Your task to perform on an android device: For My grocery I needed Oats so search for the "Saffola Classic Masala oats" on the Blinkit app.
Image 0: 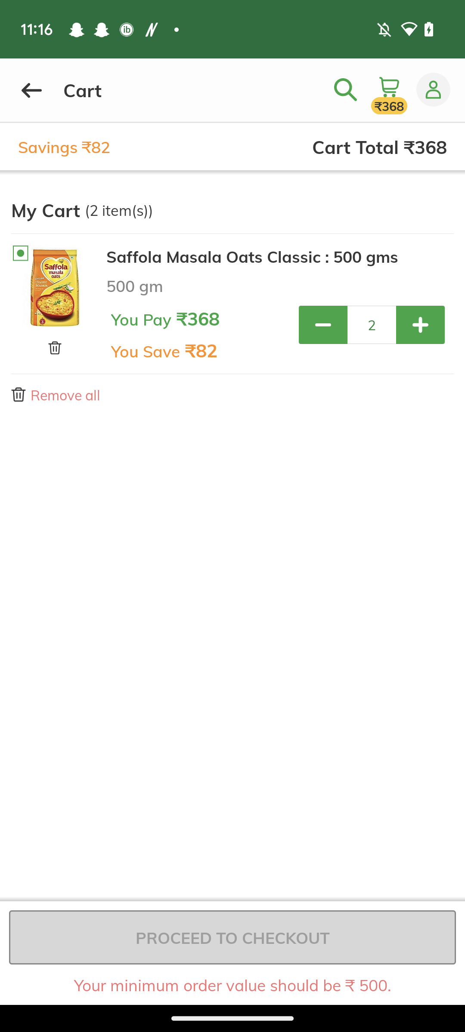
Open the Blinkit app.
Step 0: open app "Blinkit"
Image 2: 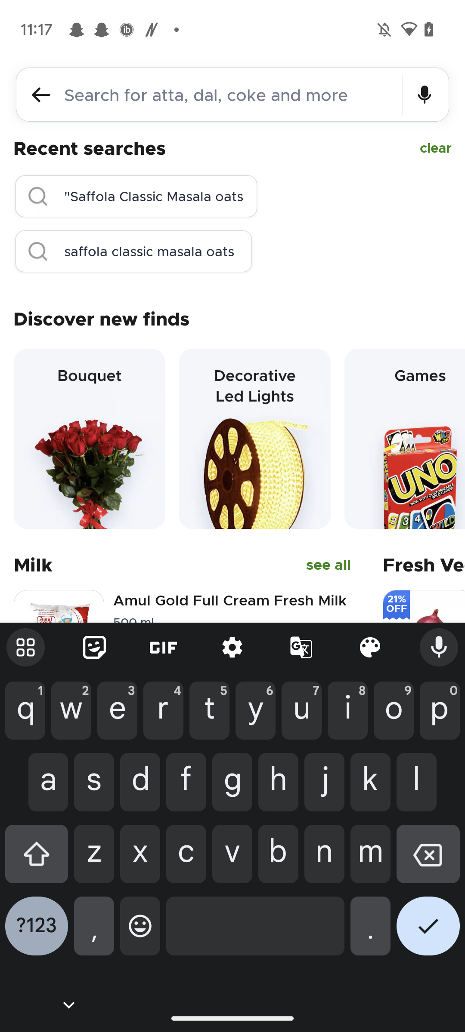
Type "Saffola Classic Masala oats" in the search box.
Step 2: type "Saffola Classic Masala oats"
Image 3: 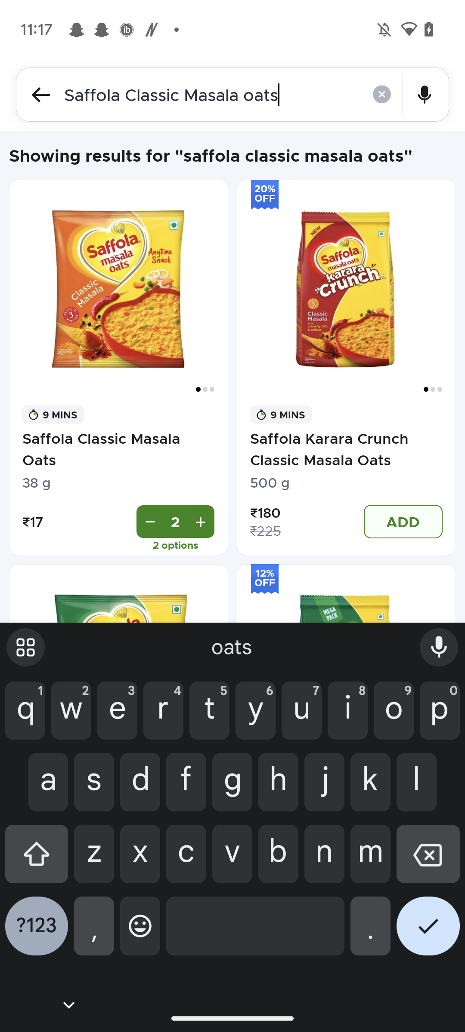
Click on the Right Tick icon at the bottom right corner of the keyboard.
Step 3: click (403, 906)